Your task to perform on an android device: I want to start the stopwatch to keep track of the winner of the swimming competition we are now having
Image 0: 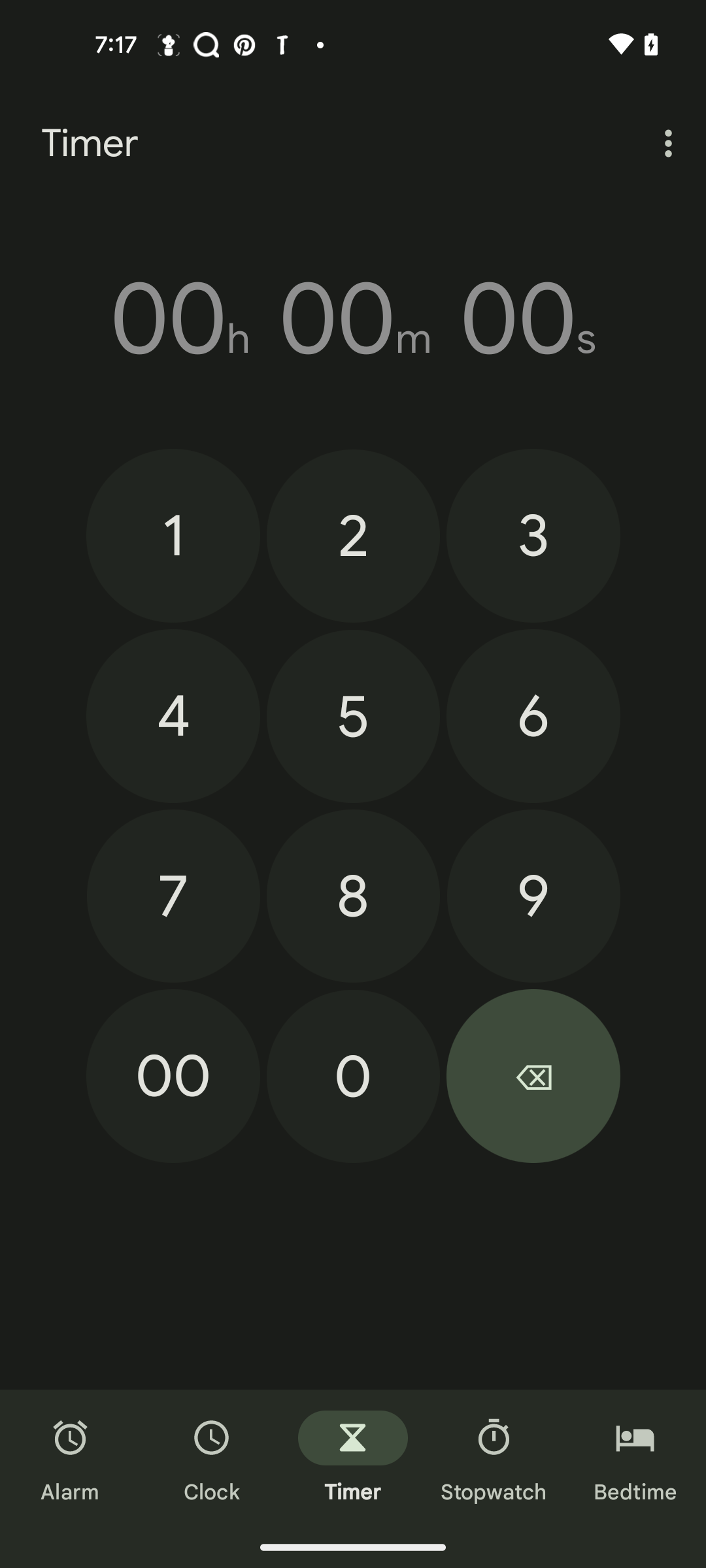
click on the stopwatch tab
Step 0: click (494, 1458)
Image 1: 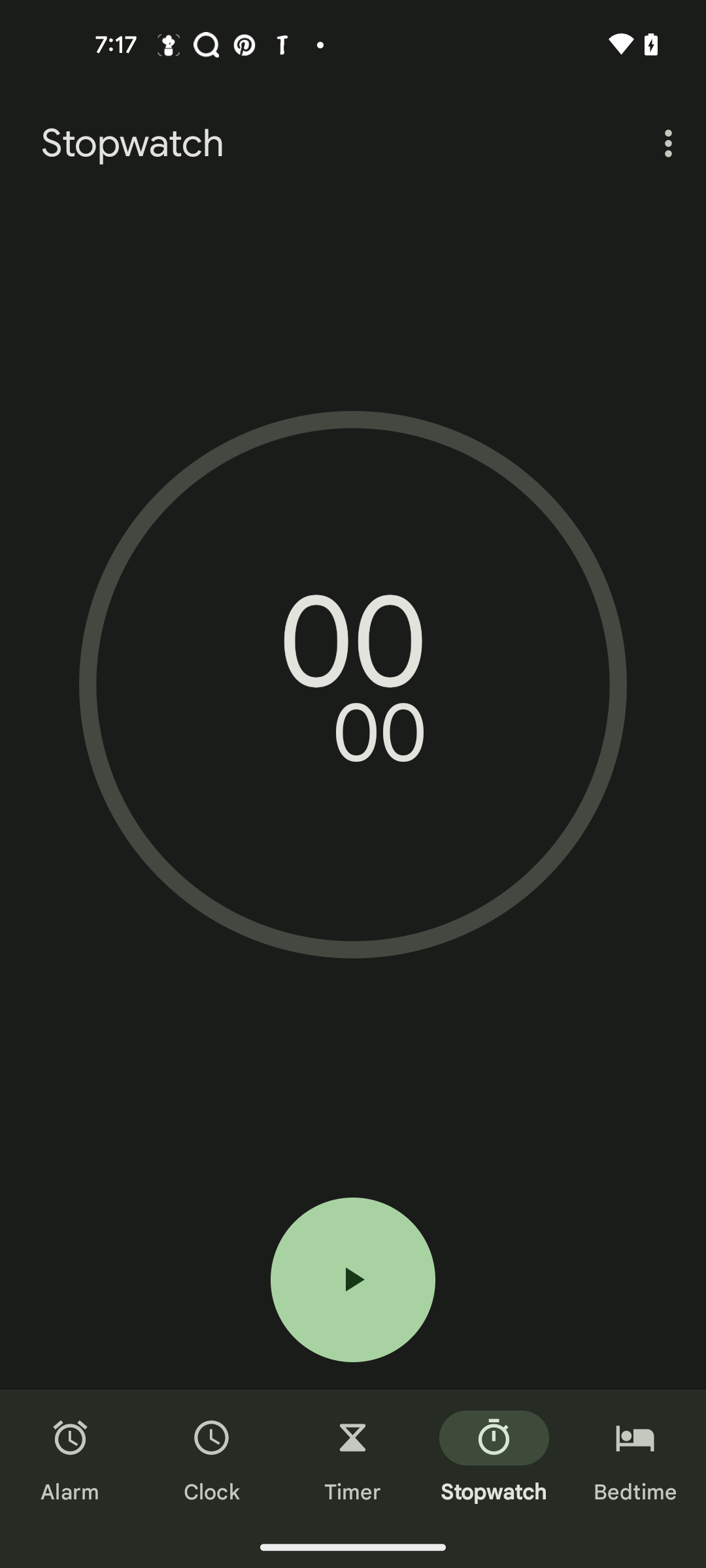
click on the start button
Step 1: click (353, 1279)